Your task to perform on an android device: Open the Simple Clock App ,tap on the timer tab and click on the delete icon to delete the timer
Image 0: 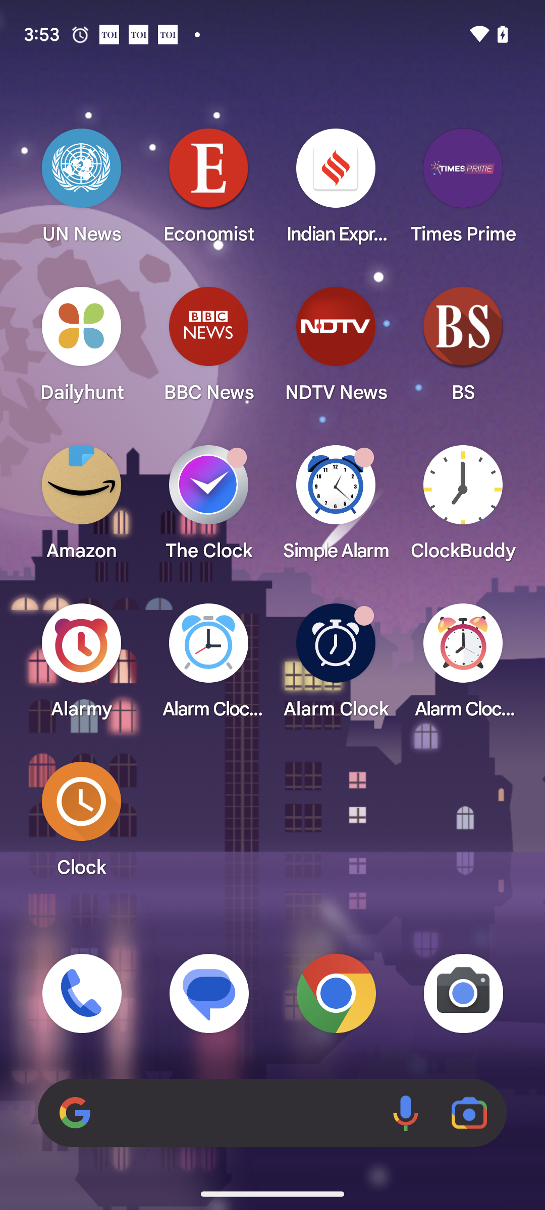
Click on the Clock App to open
Step 0: click (81, 818)
Image 1: 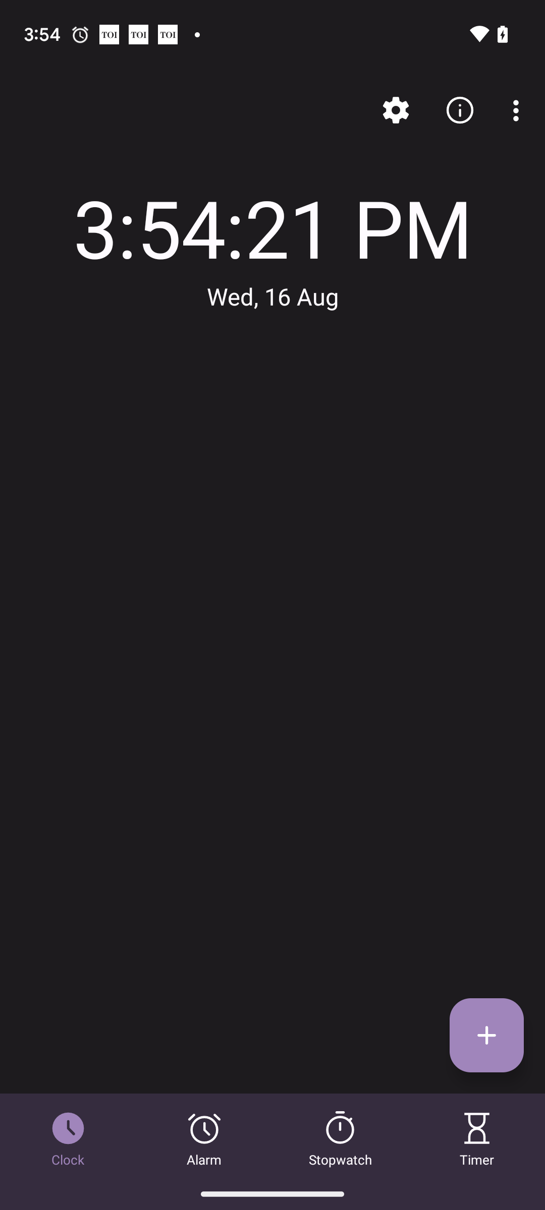
Click on the timer tab at the bottom right corner
Step 1: click (477, 1136)
Image 2: 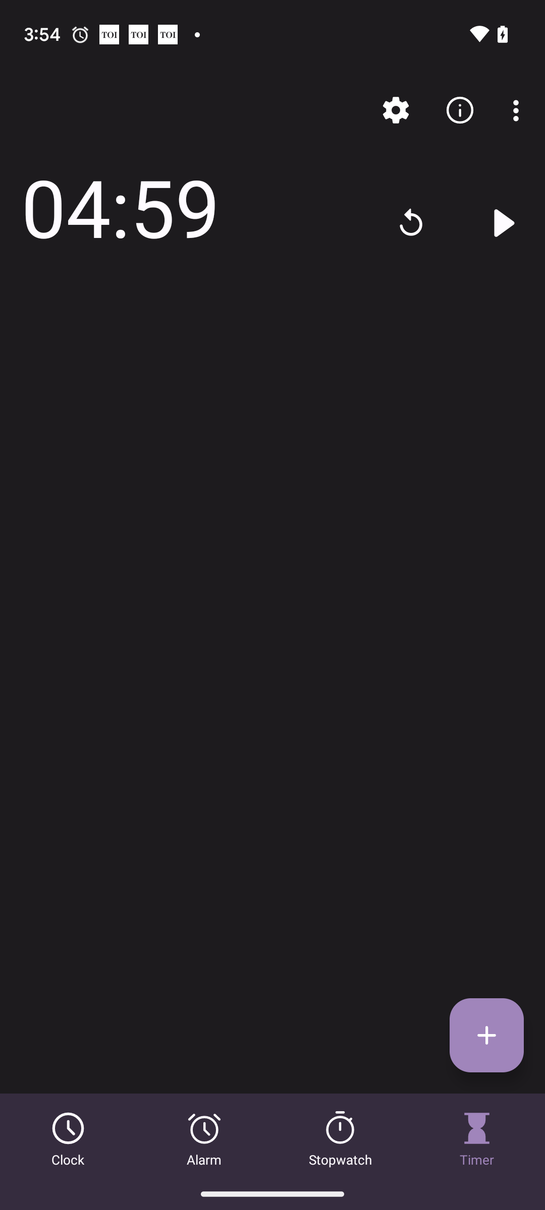
Click on 4:59
Step 2: click (194, 211)
Image 3: 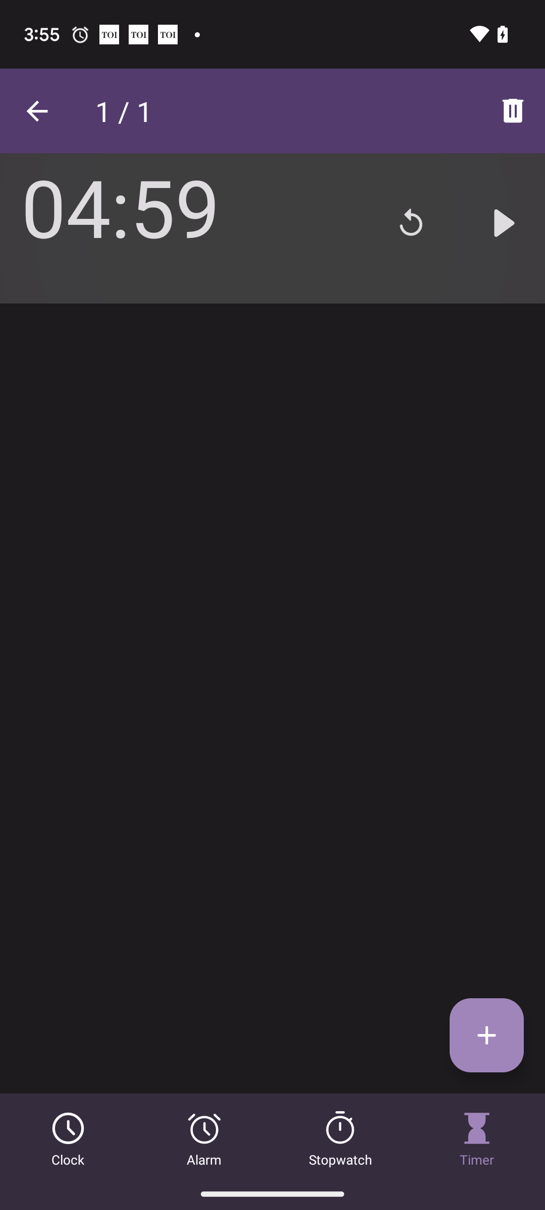
Click on the delete option 
Step 3: click (518, 110)